Your task to perform on an android device: For a holiday trip, I'm going to Machu Picchu, my dream travel location in Peru. Using the Trip.com app, locate a flight on November 18 from Sao Paulo - Guarulhos International Airport to Jorge Chavez International Airport that accommodates one adult passenger in the Economy class.
Image 0: 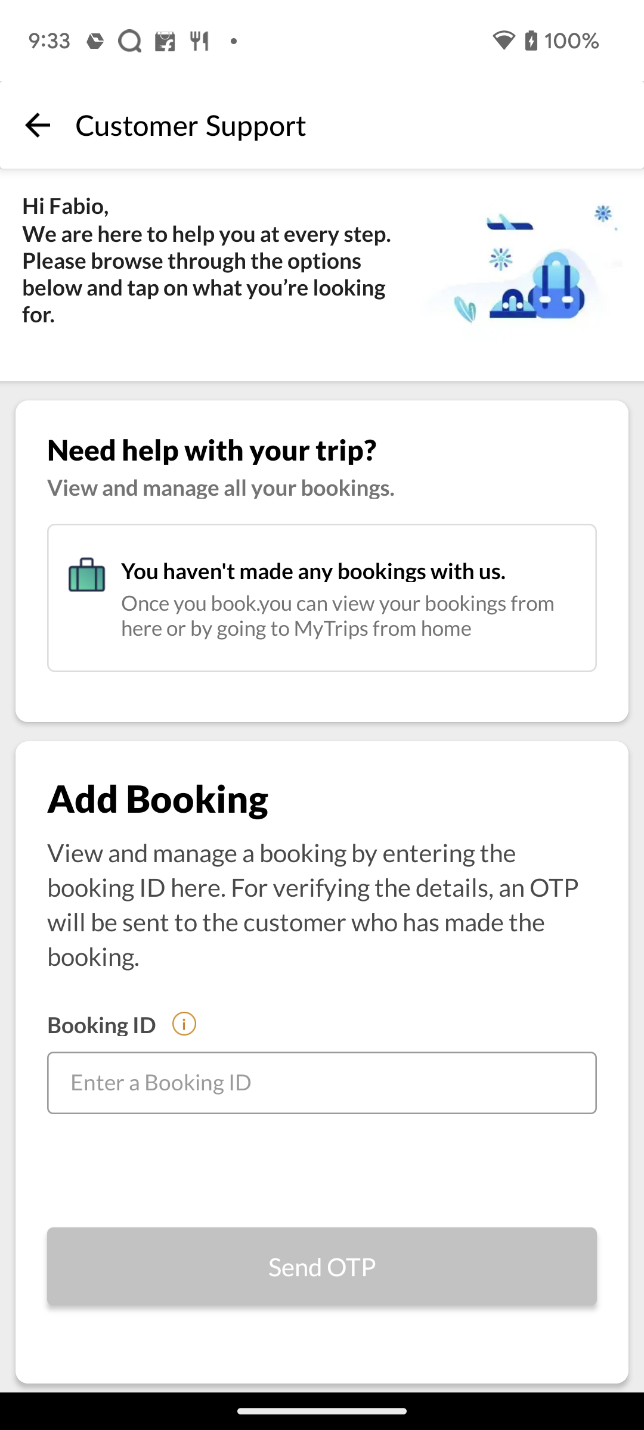
Open Trip.com app
Step 0: open app "Trip.com"
Image 1: 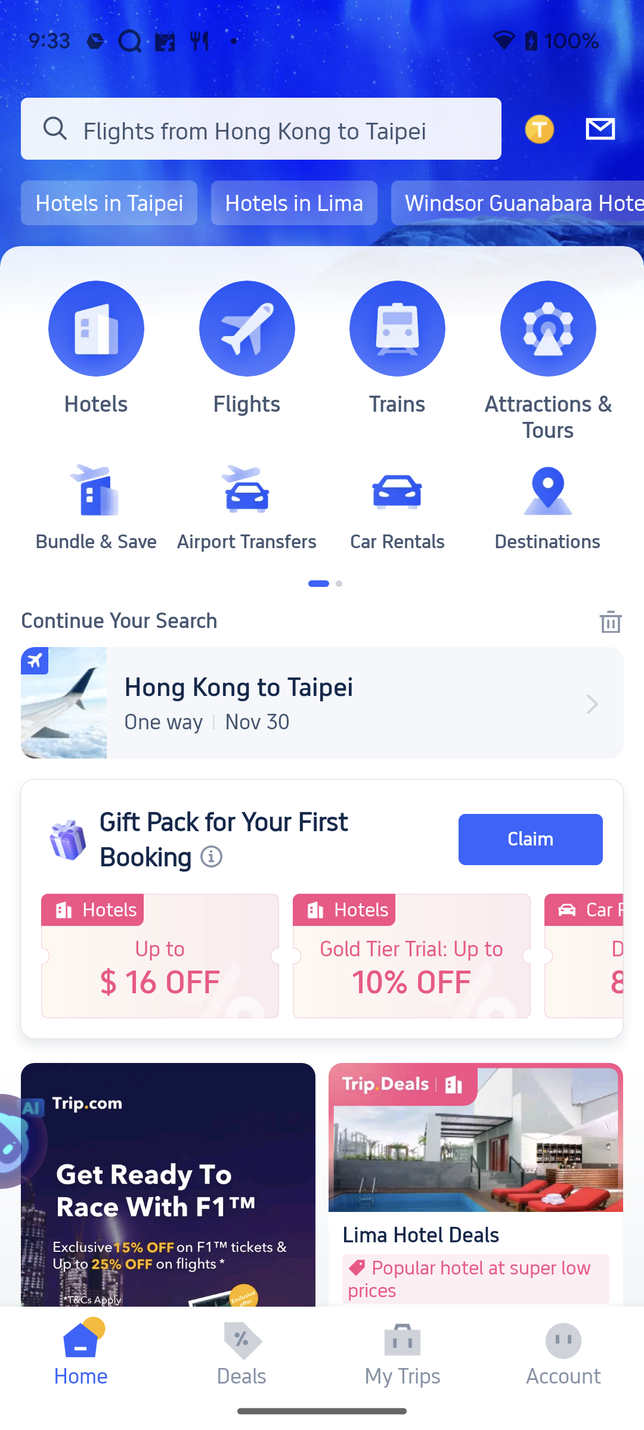
Go to the Flights section
Step 1: click (247, 328)
Image 2: 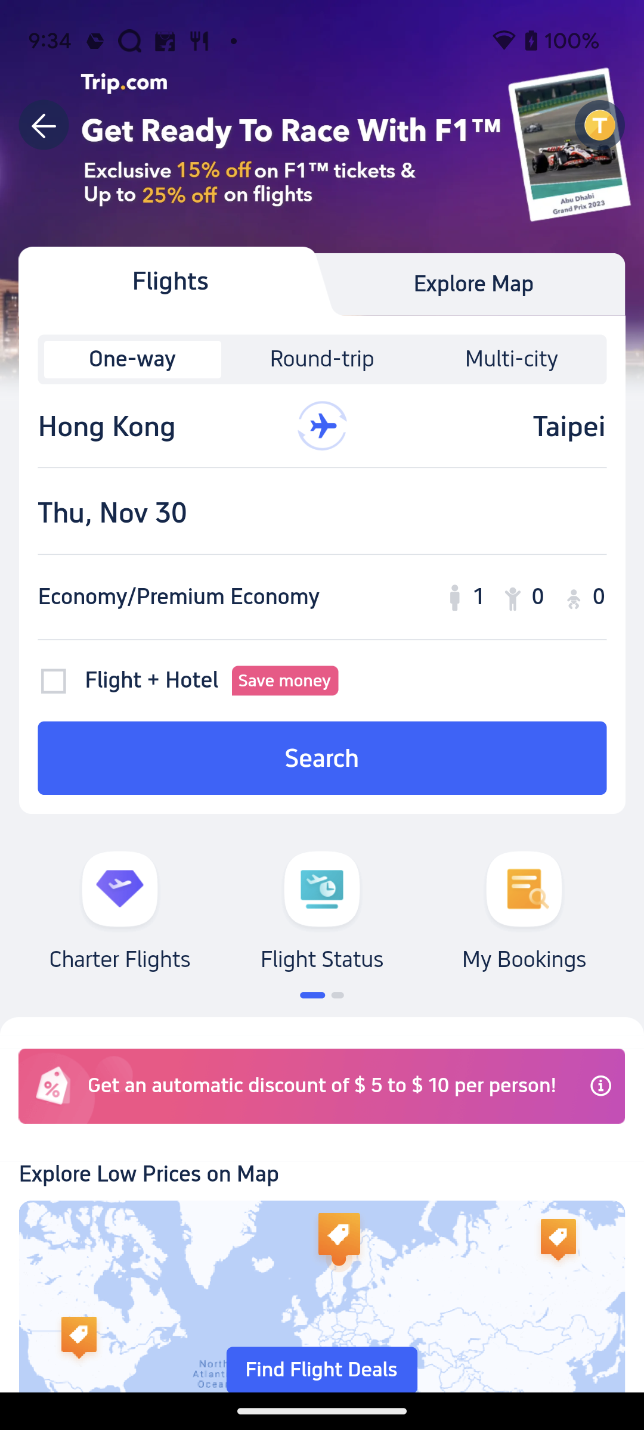
Click on Hong Kong
Step 2: click (157, 425)
Image 3: 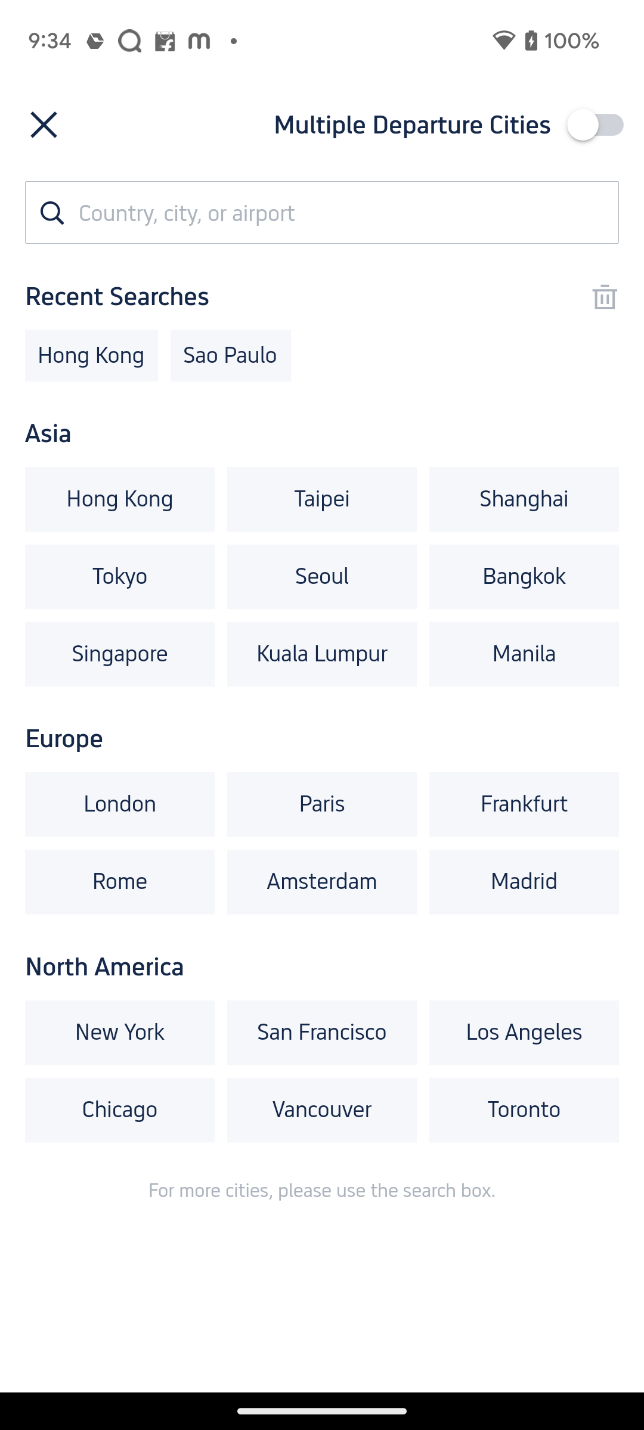
search for Sao Paulo - Guarulhos International Airport
Step 3: type "Sao Paulo - Guarulhos International Airport"
Image 4: 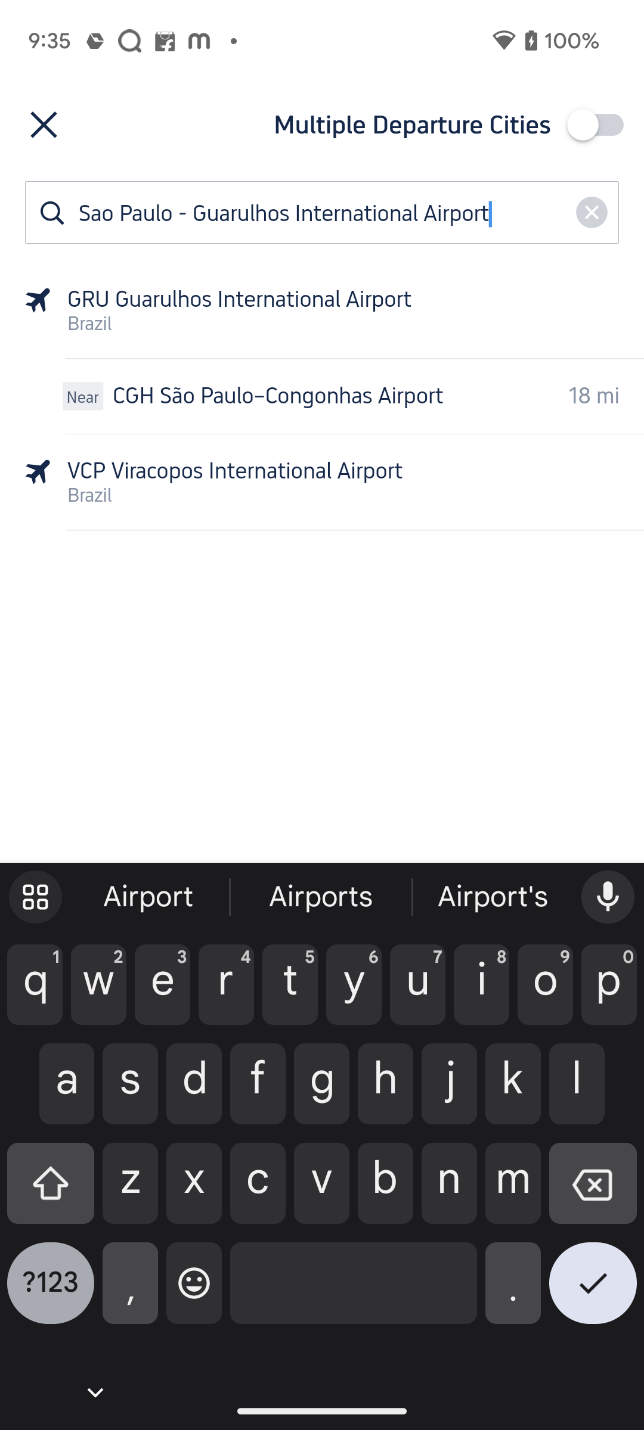
click on the first suggestion
Step 4: click (322, 310)
Image 5: 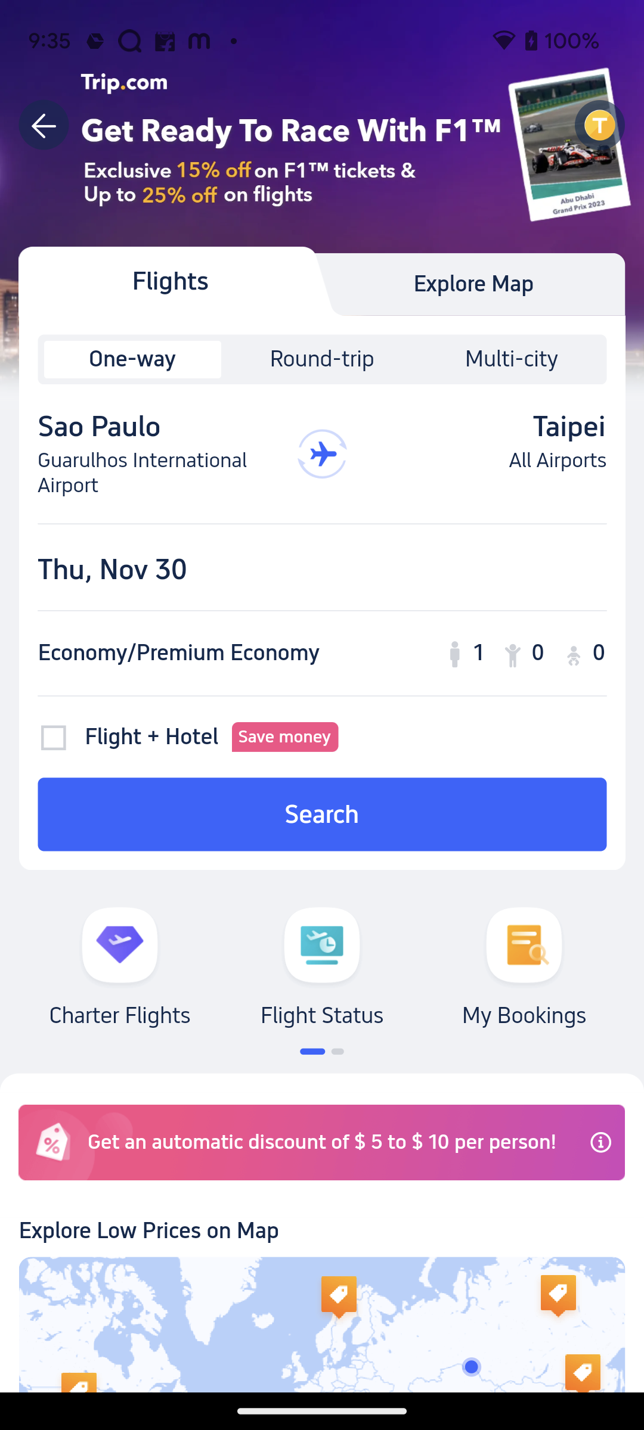
Click on the Taipei
Step 5: click (486, 454)
Image 6: 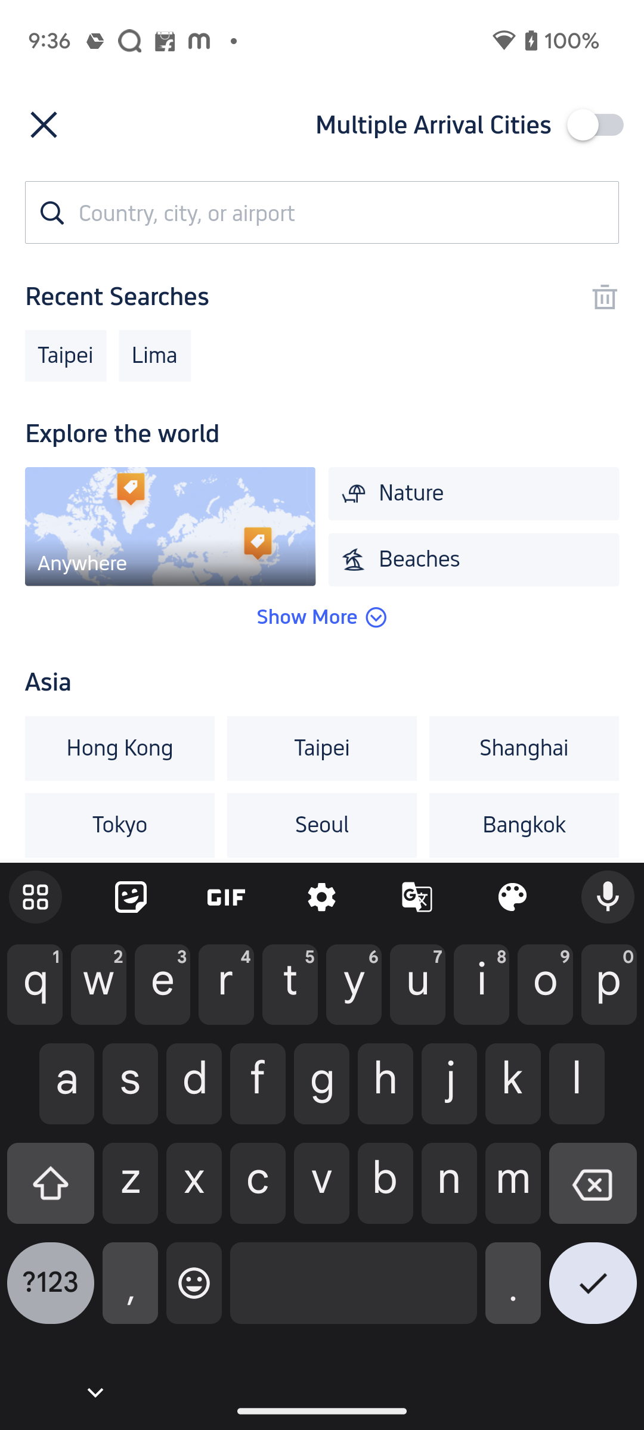
search for Jorge Chavez International Airport 
Step 6: type "Jorge Chavez International Airport "
Image 7: 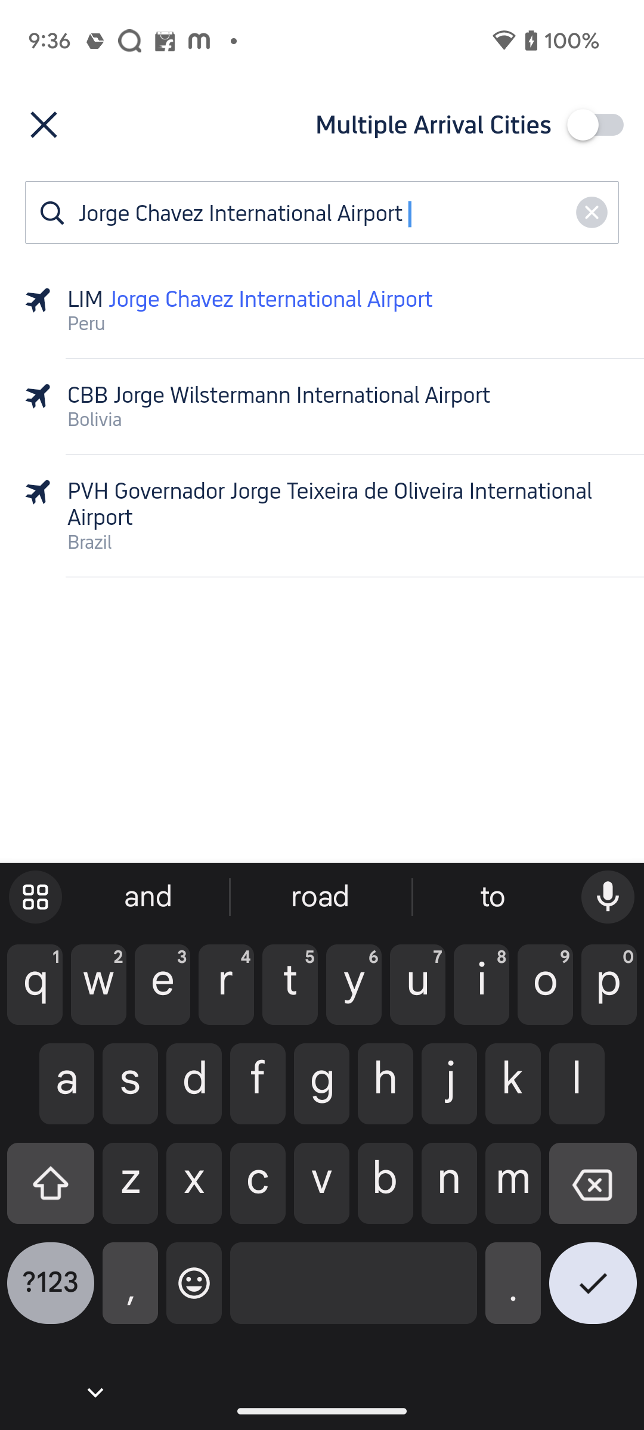
click on first suggestion
Step 7: click (322, 310)
Image 8: 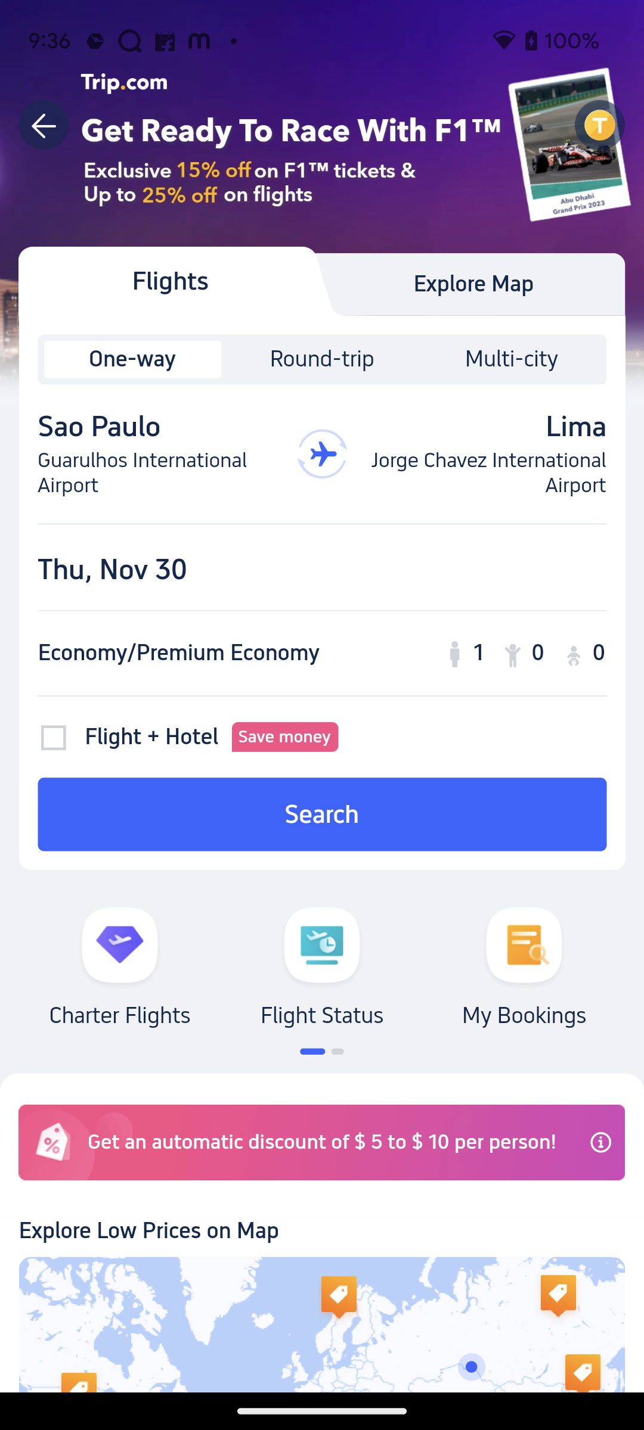
go to the date section
Step 8: click (322, 567)
Image 11: 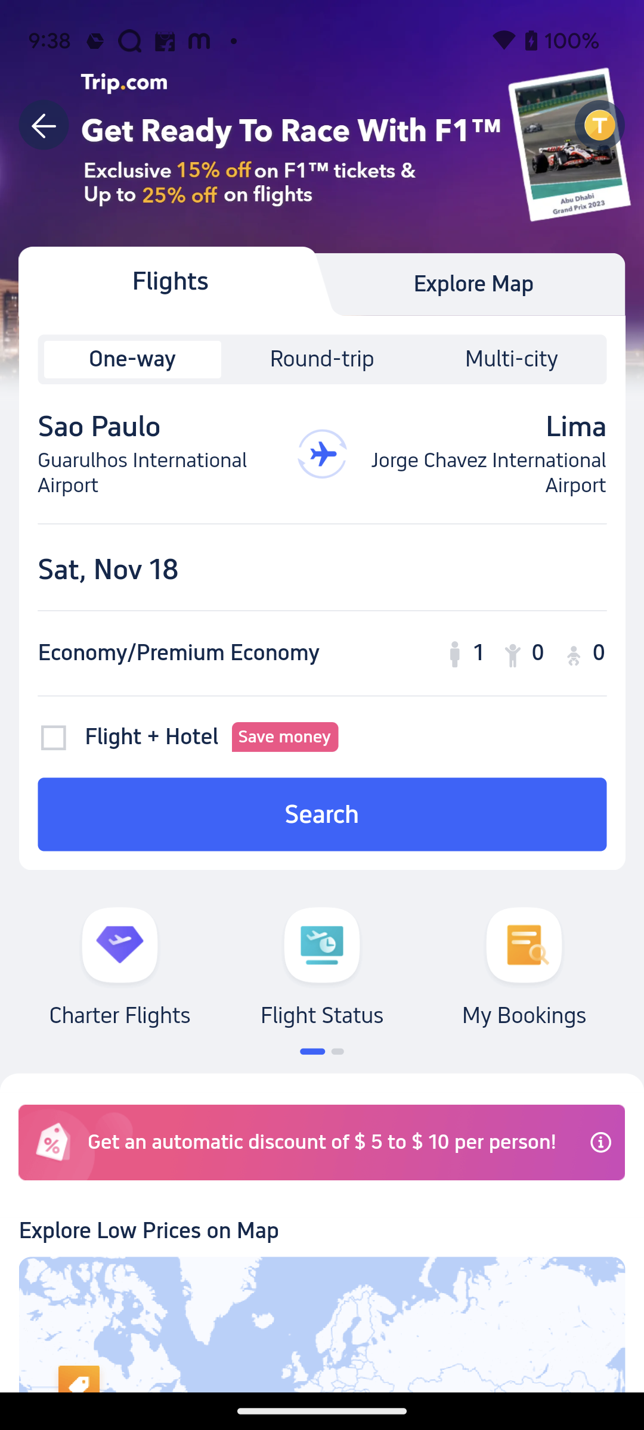
Go to the class section
Step 11: click (179, 641)
Image 12: 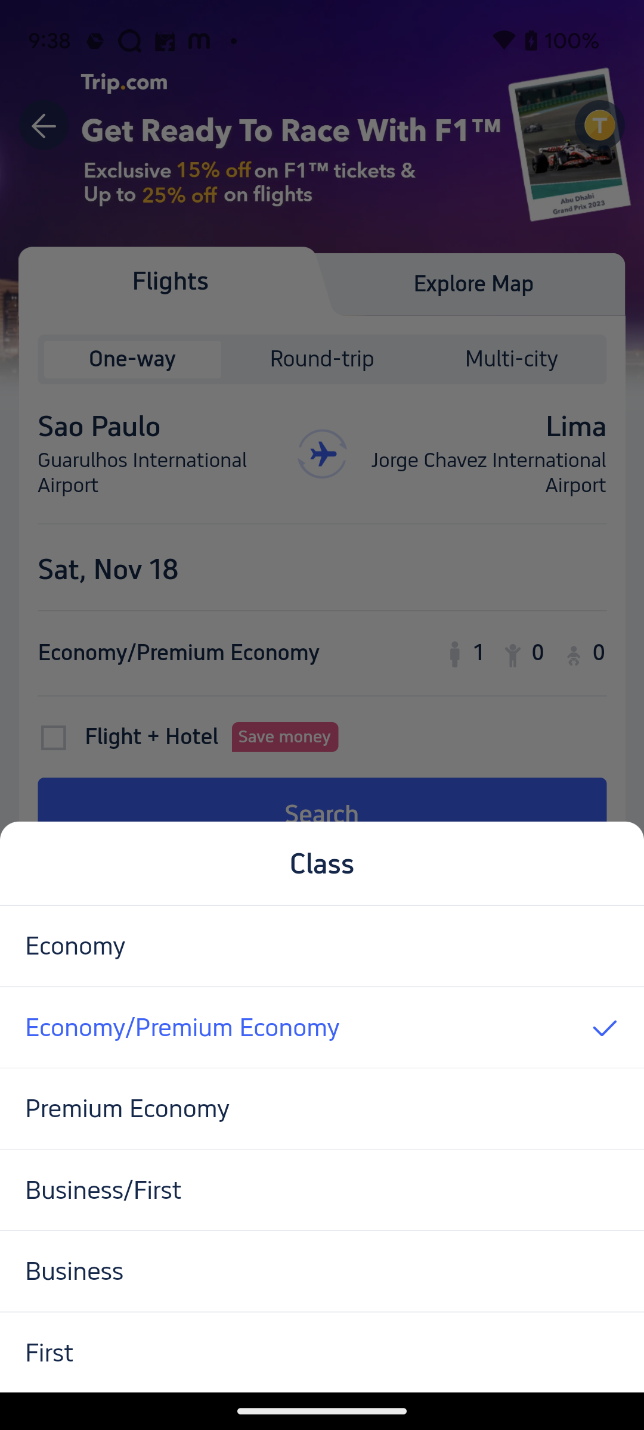
select Economy class
Step 12: click (322, 946)
Image 13: 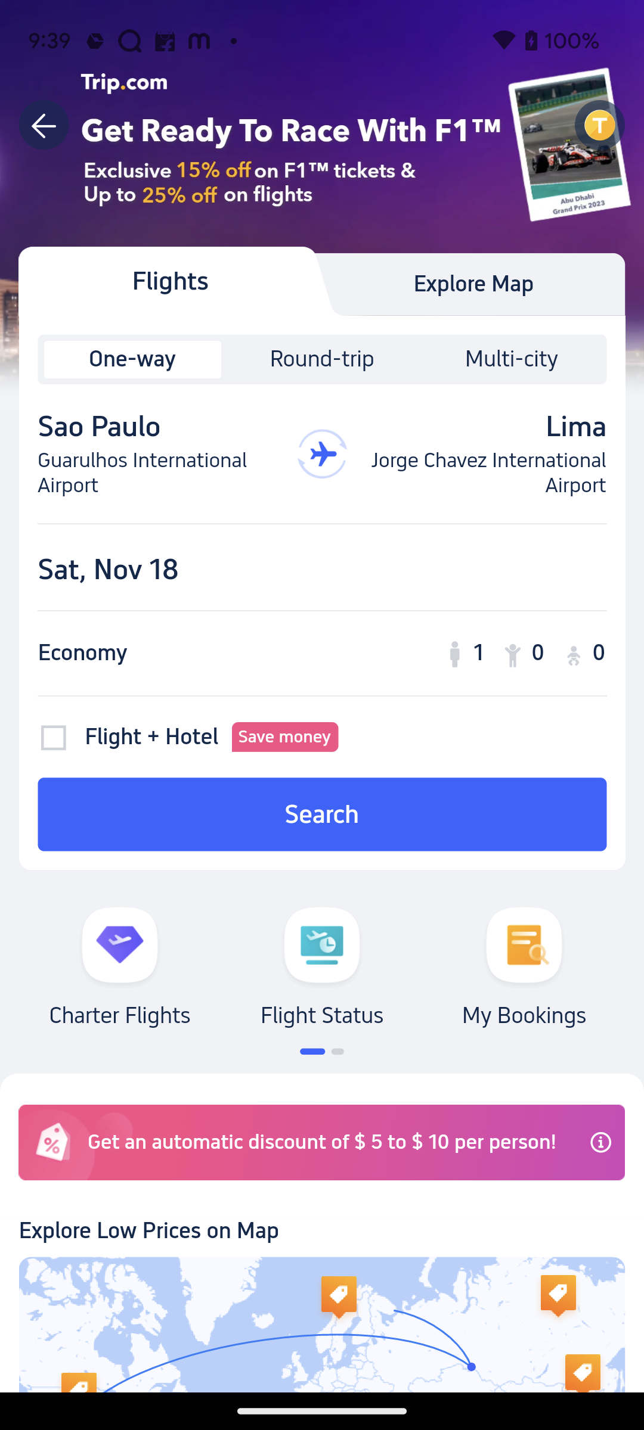
Click on Search 
Step 13: click (321, 814)